Your task to perform on an android device: On the Expedia app, show me the round-trip flight details of a flight between Rotterdam (RTM) Airport and Berlin Airport.
Image 0: 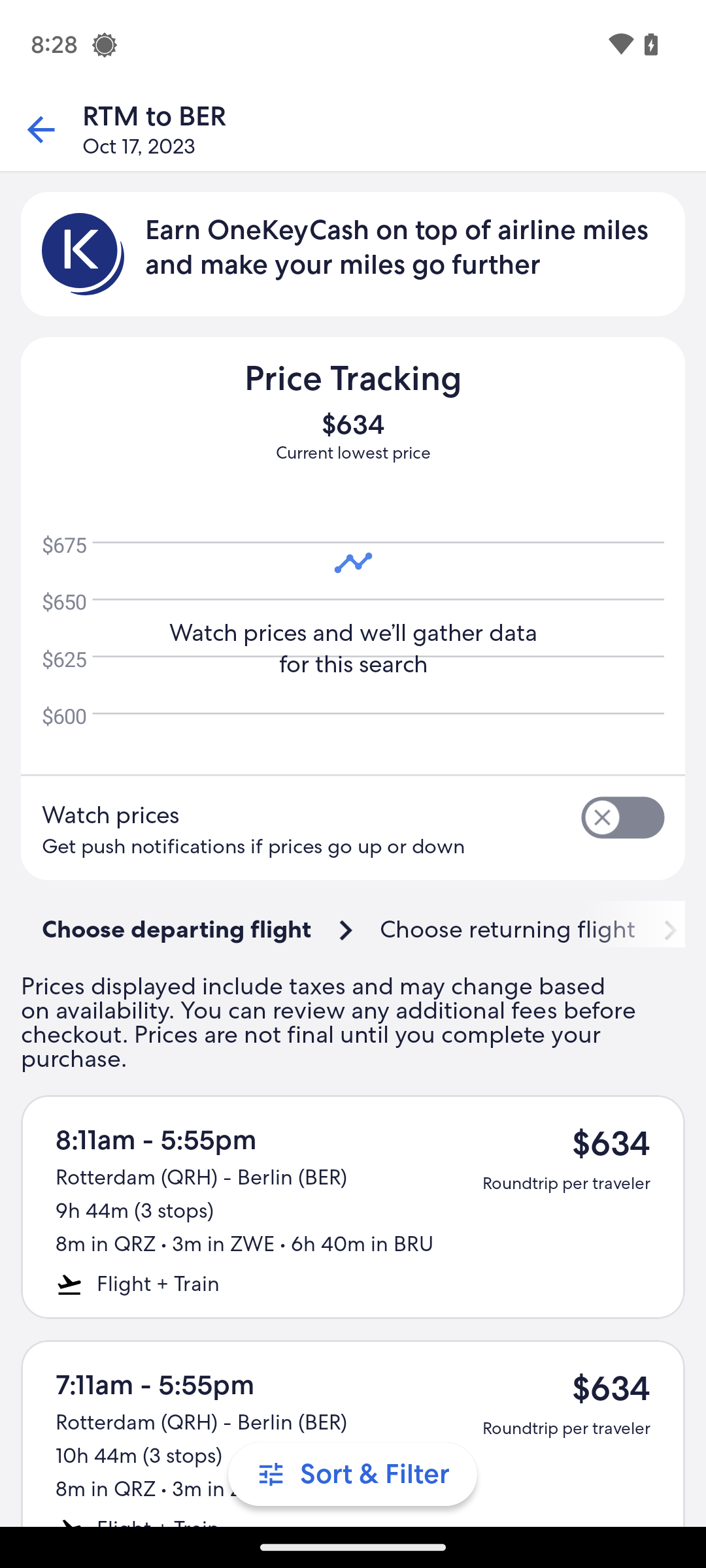
Click on the first search result.
Step 0: click (352, 1207)